Your task to perform on an android device: I want to read reviews of this dress and see what other customers say about the dress
Image 0: 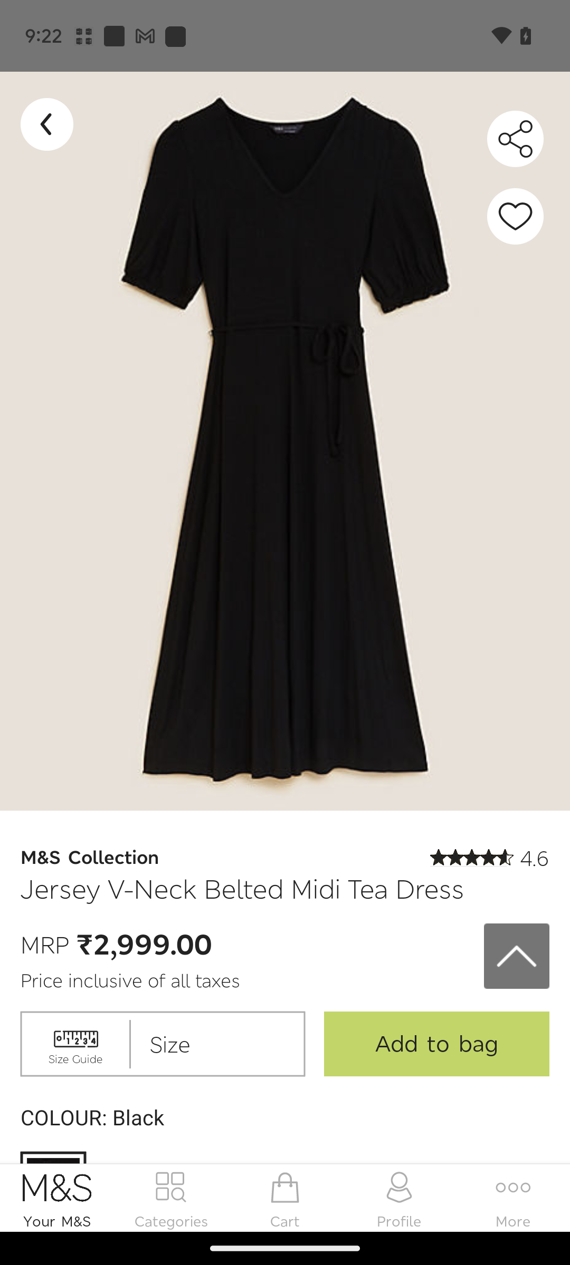
Scroll up to view the reviews option 
Step 0: scroll down
Image 1: 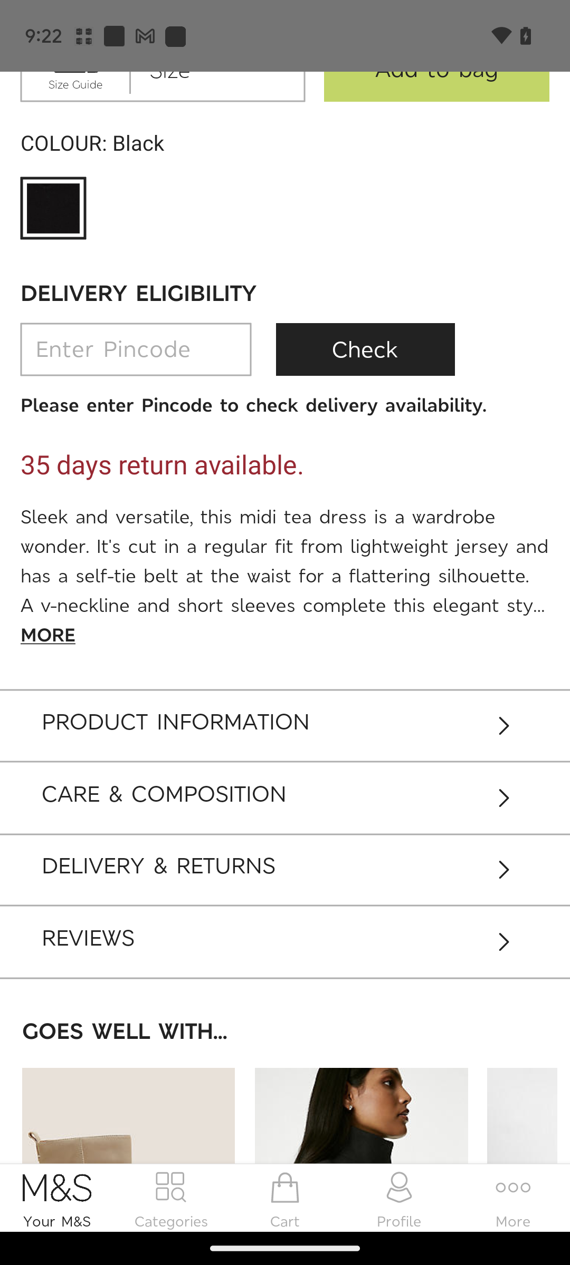
Click on the Reviews option 
Step 1: click (260, 940)